Your task to perform on an android device: Mark the latest email from eBay as read in the Gmail app.
Image 0: 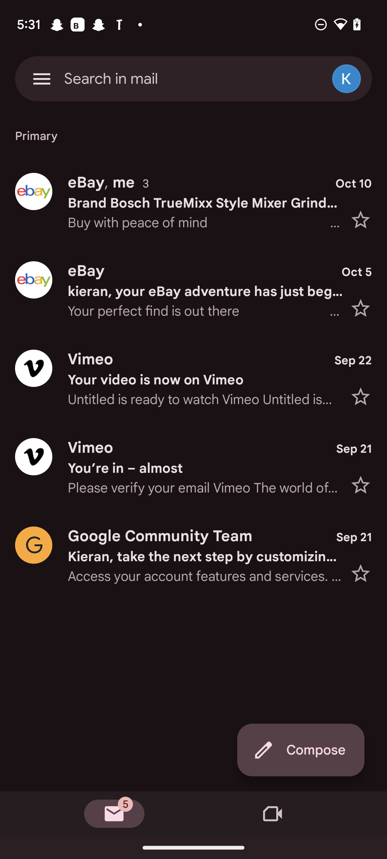
Select the first mail by eBay
Step 0: click (193, 202)
Image 1: 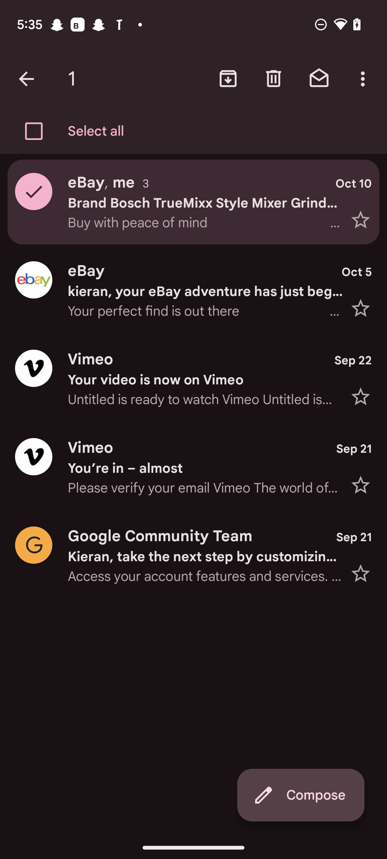
Click on the read icon
Step 1: click (319, 78)